Your task to perform on an android device: After reading all the reviews of Rechargeable Electric Lawn Mower, I have decided to buy this machine. I have to add this lawn mower to my cart for purchasing this machine, so Add Rechargeable Electric Lawn Mower to My Cart in the Temu App.
Image 0: 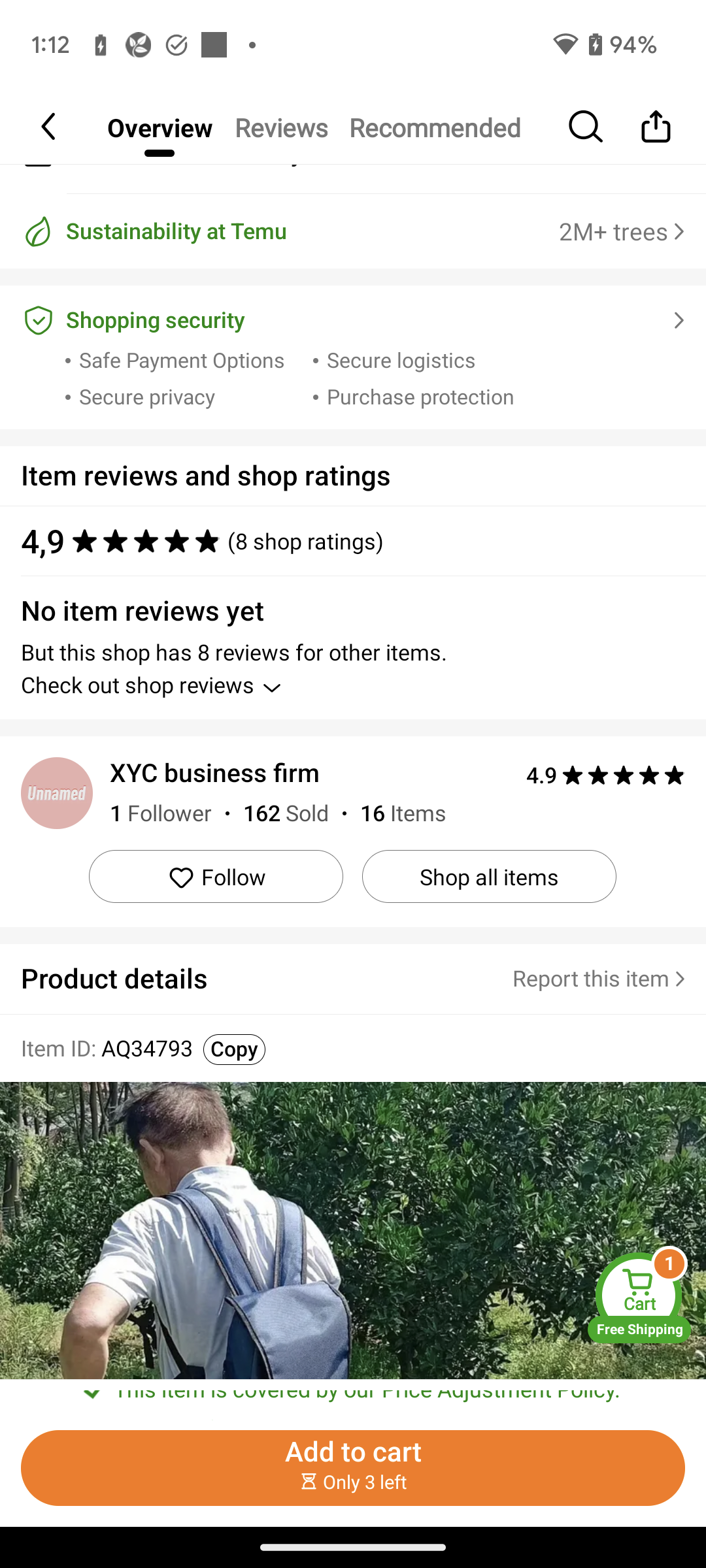
Click on the Add to Cart button at the bottom of the screen to add this lawn mower to my cart.
Step 0: click (353, 1450)